Your task to perform on an android device: share the Boombox reminder with dbwscratch.test.id10@gmail.com
Image 0: 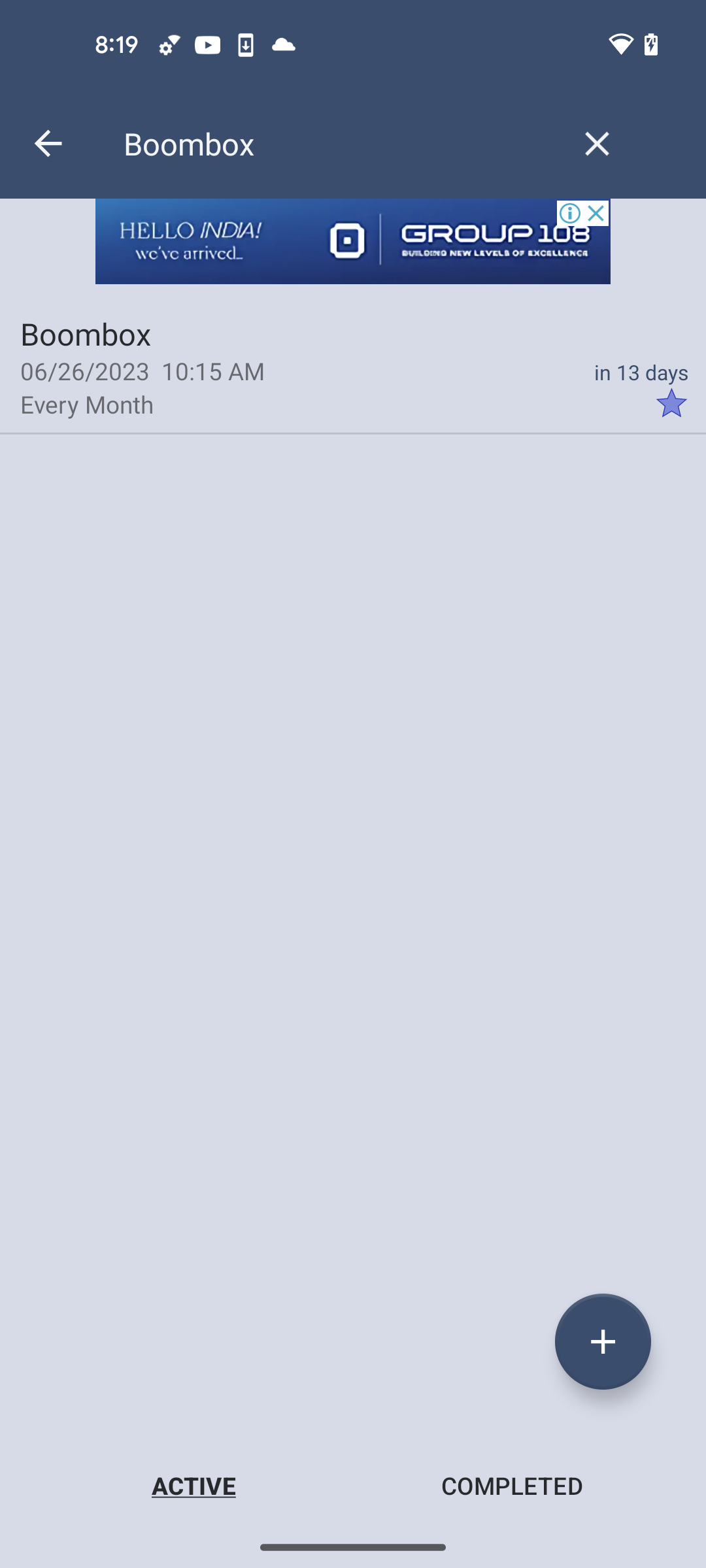
Click on the Boombox reminder
Step 0: click (79, 333)
Image 1: 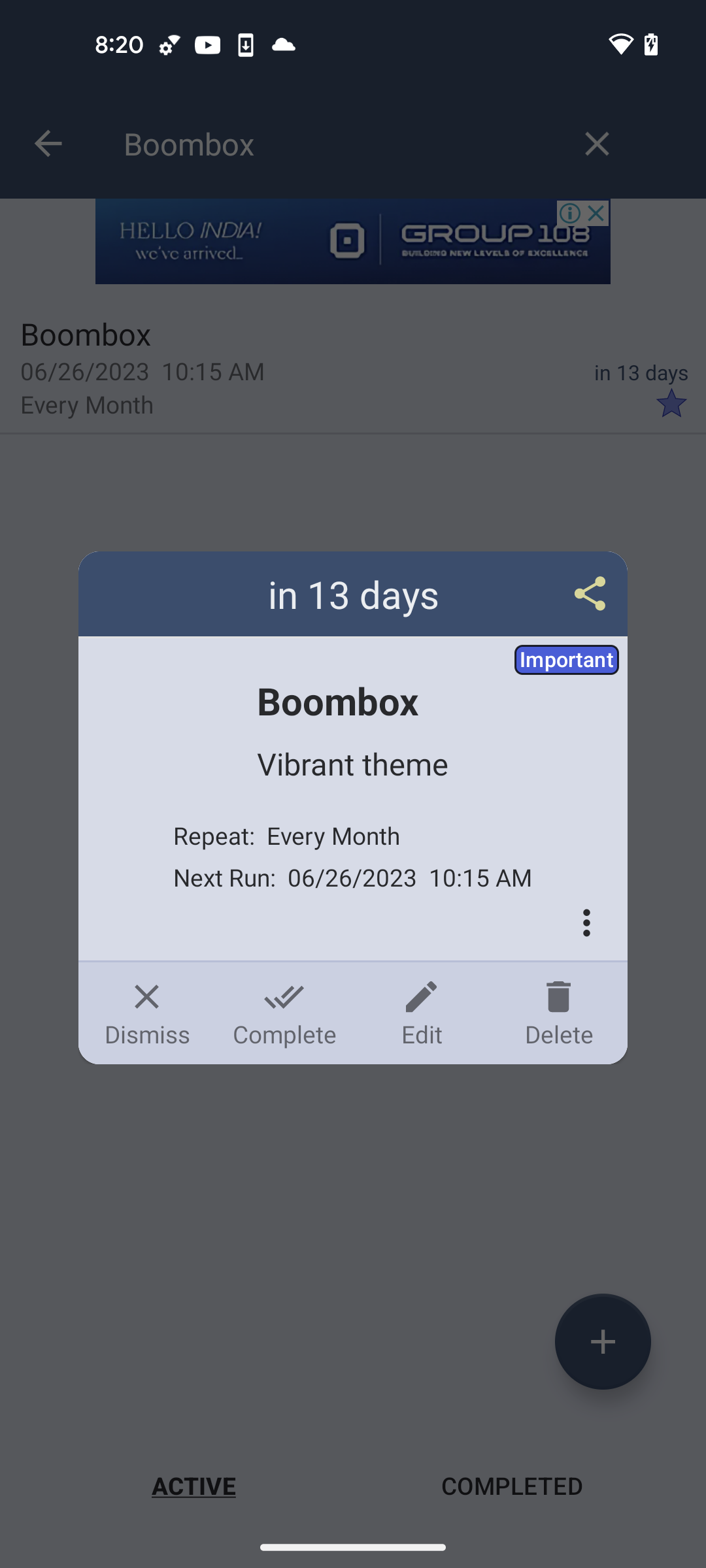
Click on the share icon
Step 1: click (353, 593)
Image 2: 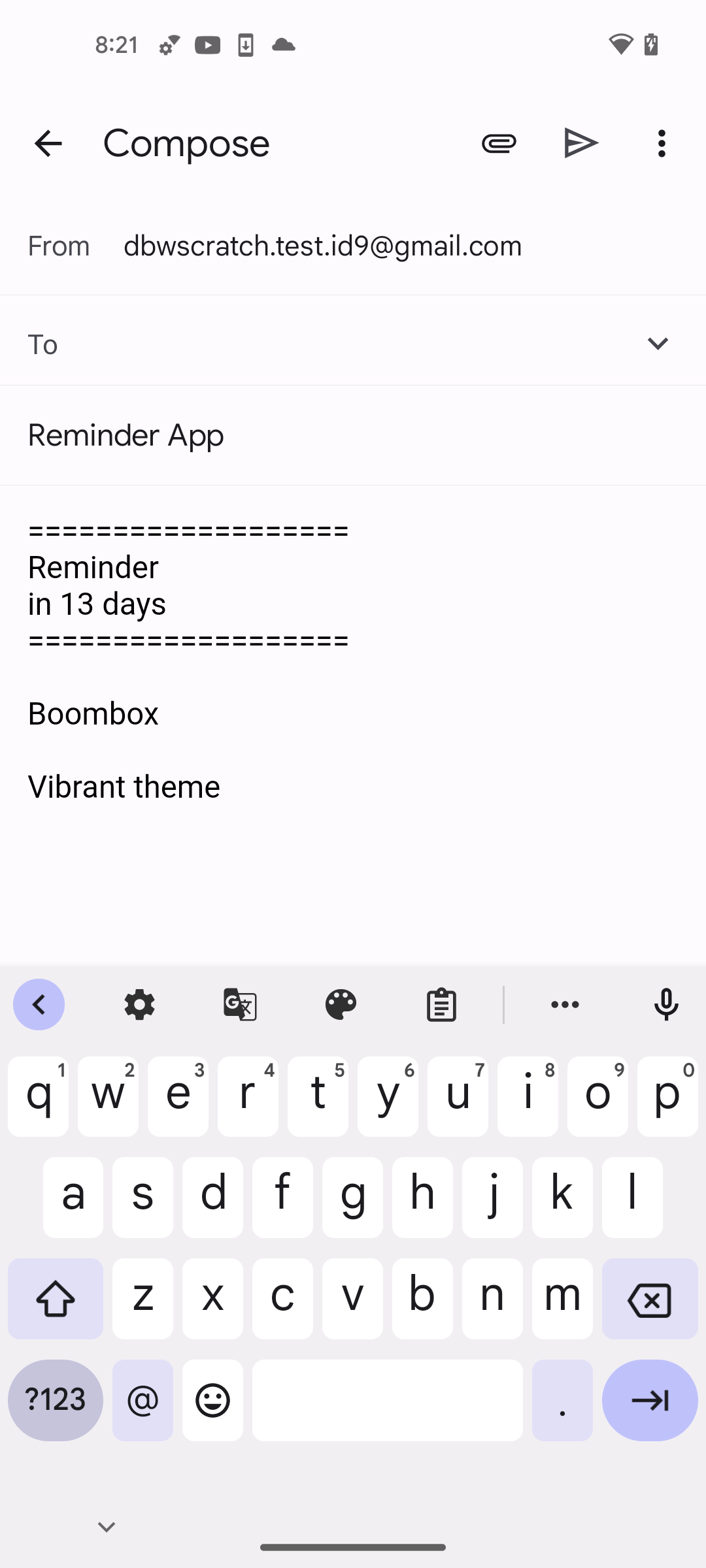
Enter the email id dbwscratch.test.id10@gmail.com
Step 2: type "dbwscratch.test.id10@gmail.com"
Image 3: 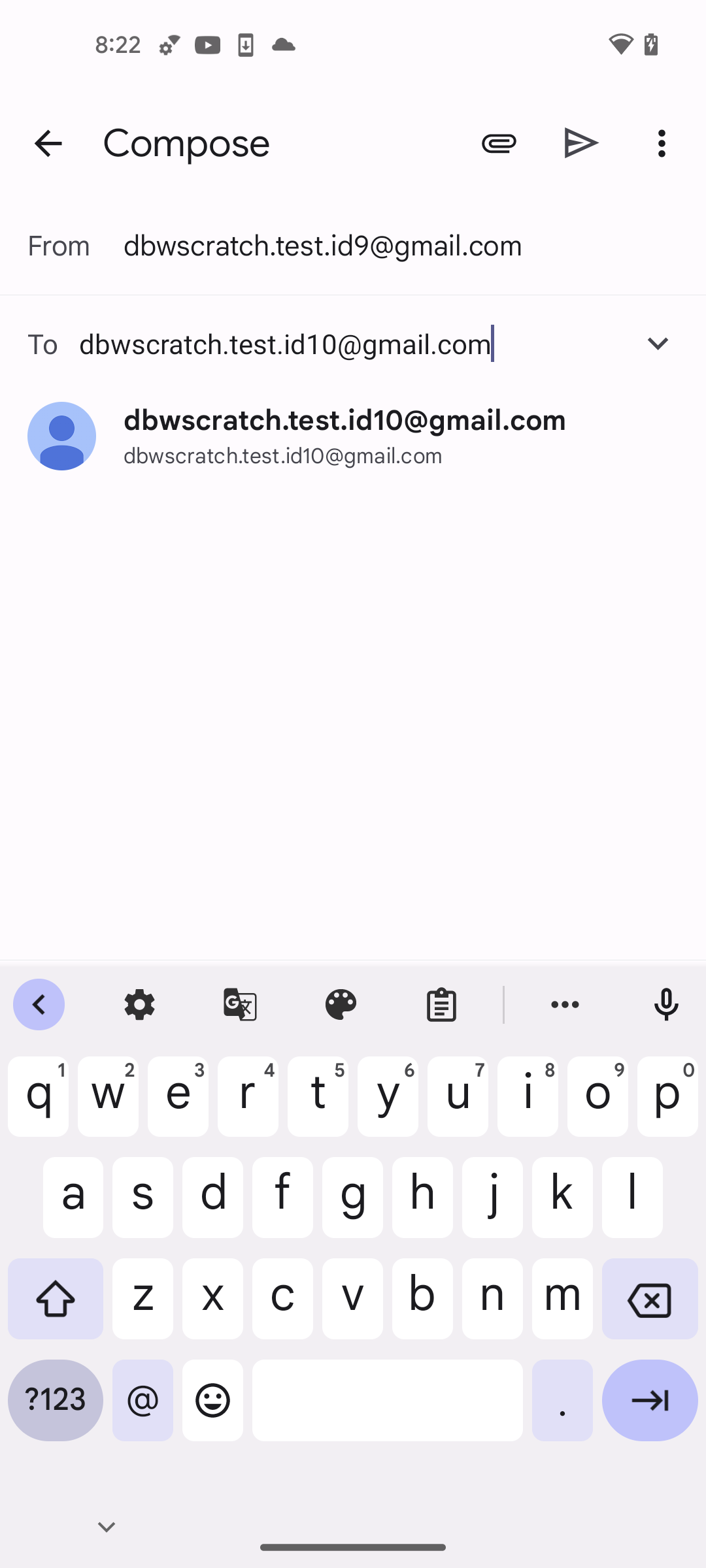
Click on the send icon
Step 3: click (582, 142)